Your task to perform on an android device: I want to view my cart to check the bill. Open my cart in the Albertsons app.
Image 0: 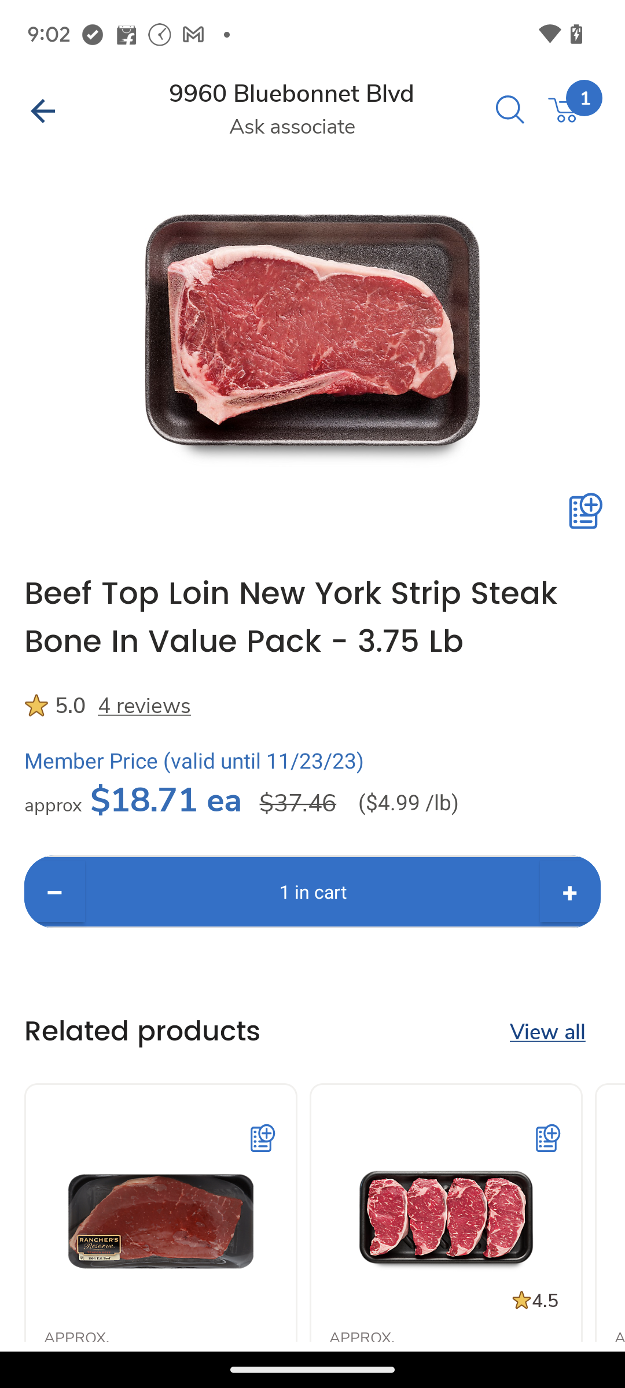
Click on the cart icon.
Step 0: click (584, 95)